Your task to perform on an android device: Open the YouTube Music app and play the Tere Vaaste song from the Uncut Bollywood playlist in the Chill moods category.
Image 0: 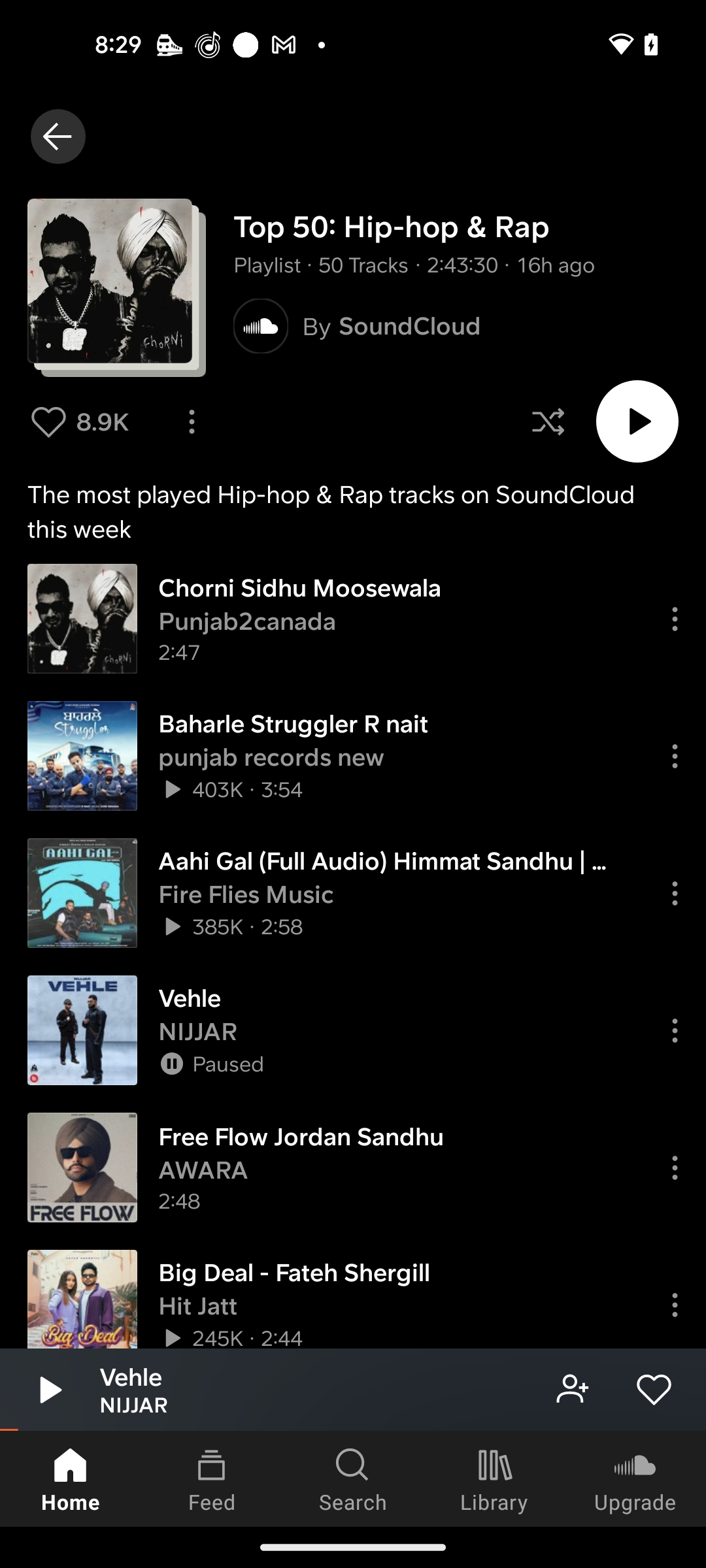
Open the YouTube Music app
Step 0: open app "YouTube Music"
Image 1: 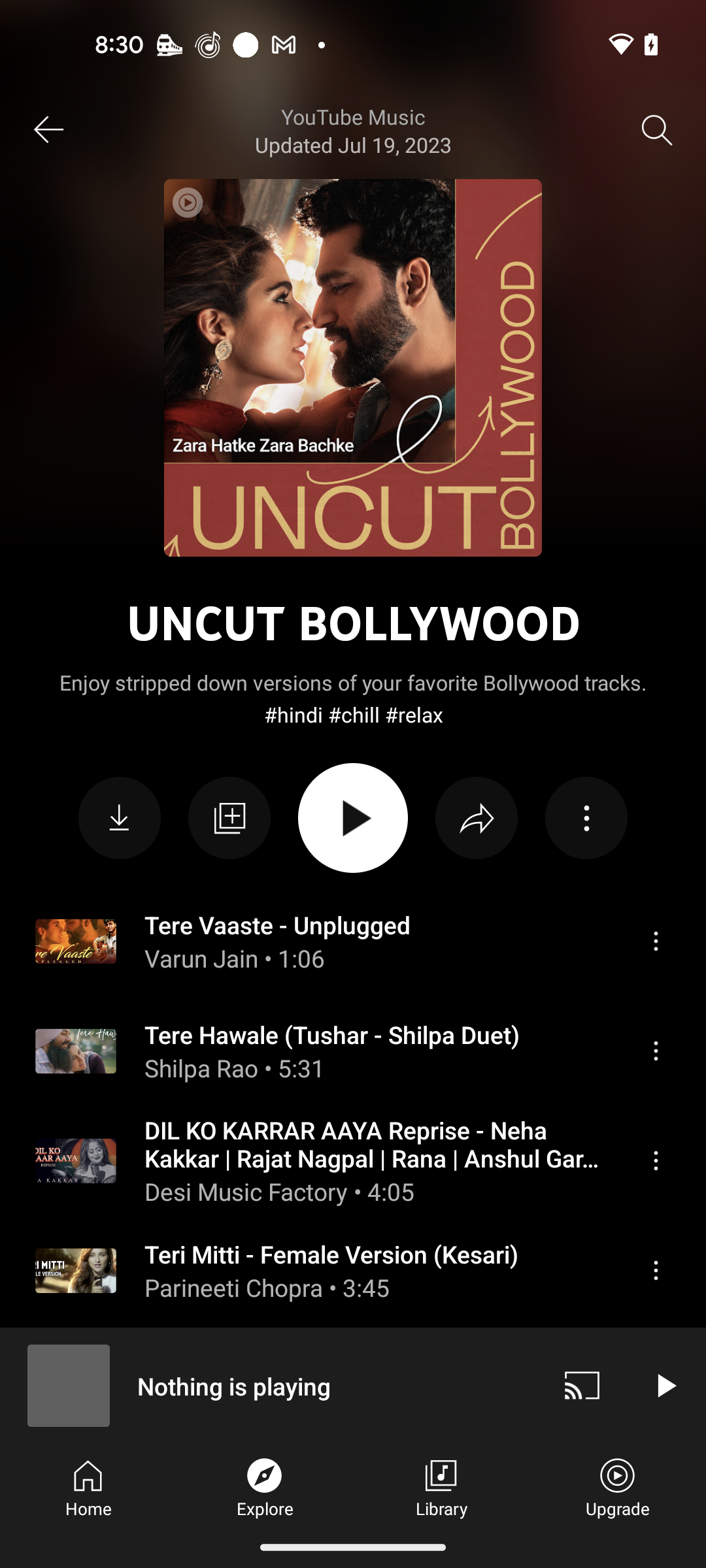
Play the Tere Vaaste song
Step 1: click (378, 941)
Image 2: 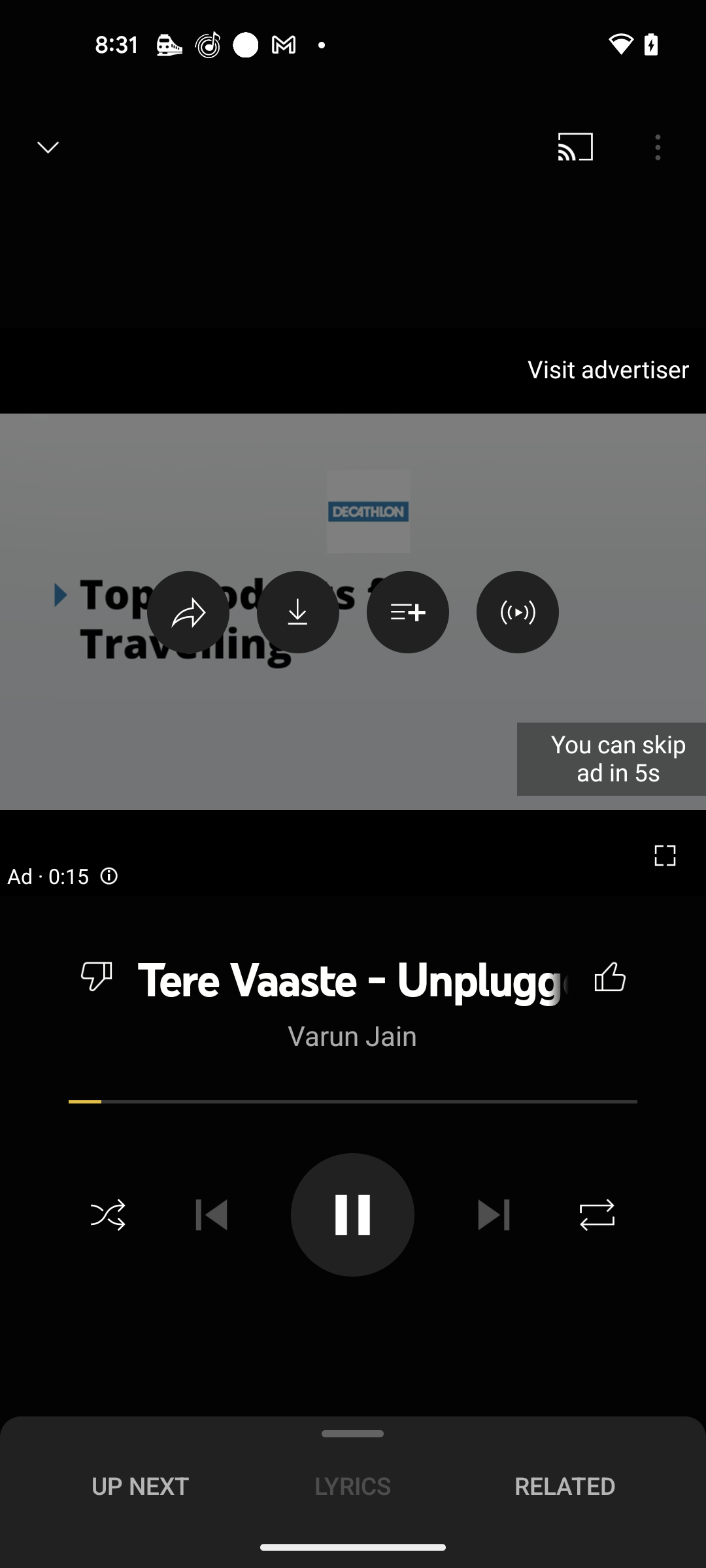
Play the Tere Vaaste song
Step 2: wait